Your task to perform on an android device: Open trip.com app,  Search for a flight from Los angeles to Paris departing on 22 July and returning on 28 July with 2 adults traveler in Business class, Select the first search result 
Image 0: 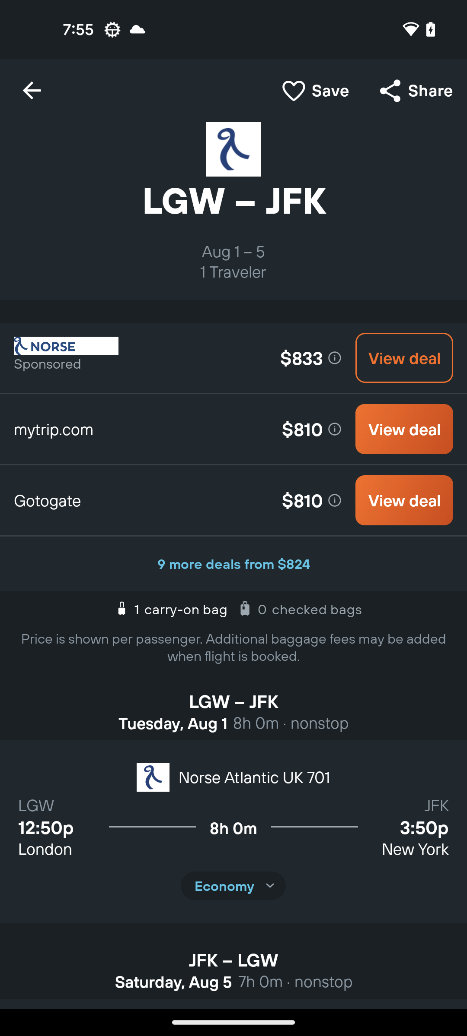
Open trip.com app
Step 0: open app "Trip.com"
Image 1: 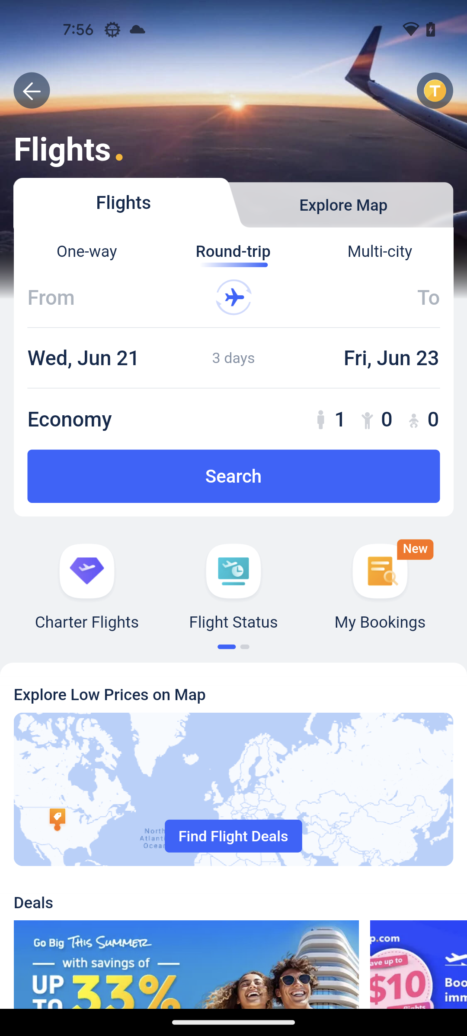
Click on the flight from
Step 1: click (114, 297)
Image 2: 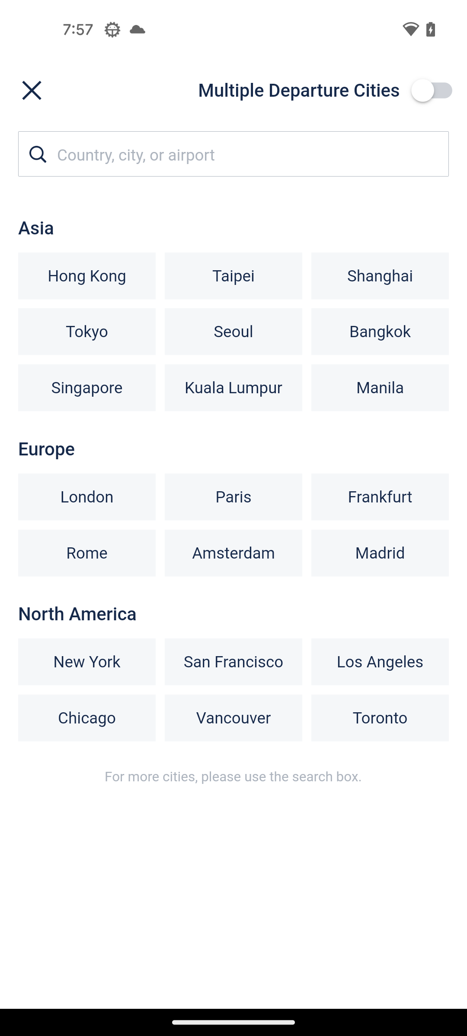
Click on the departure search bar
Step 2: click (245, 154)
Image 3: 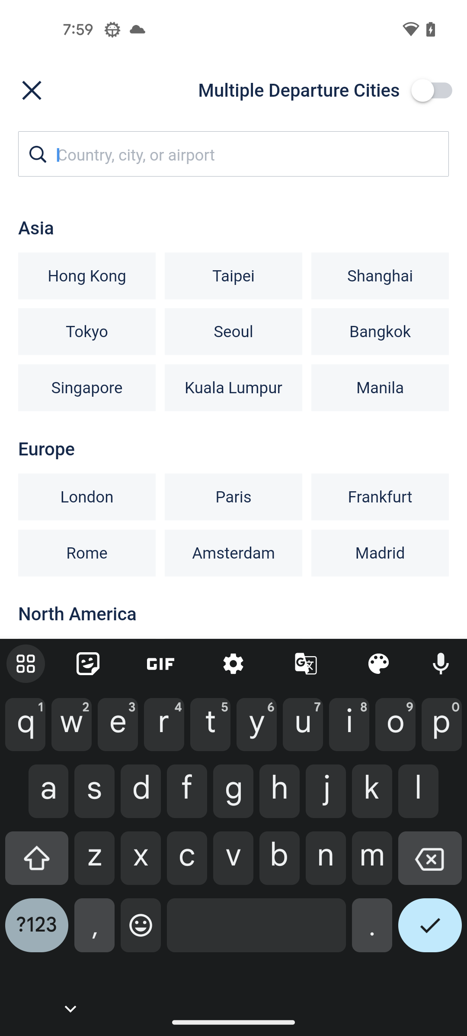
type Los Angeles
Step 3: type "Los Angeles"
Image 4: 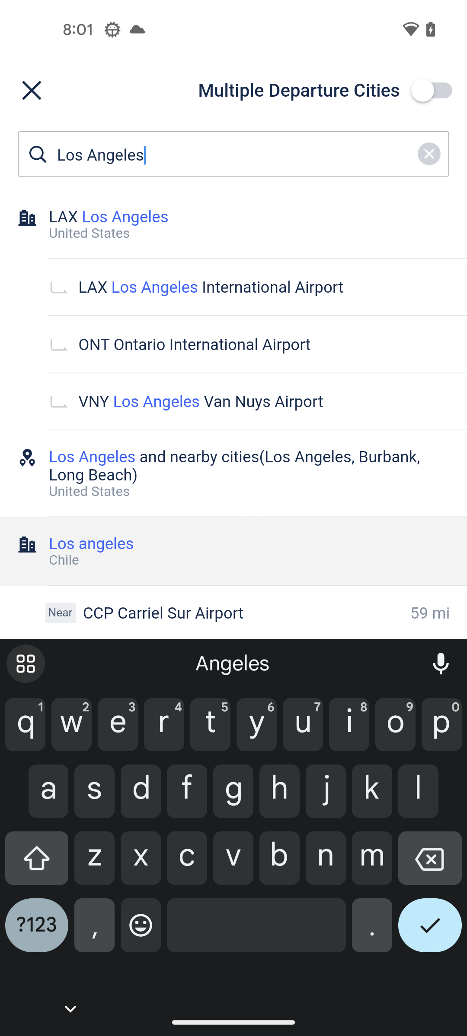
Click on the first search result
Step 4: click (233, 224)
Image 5: 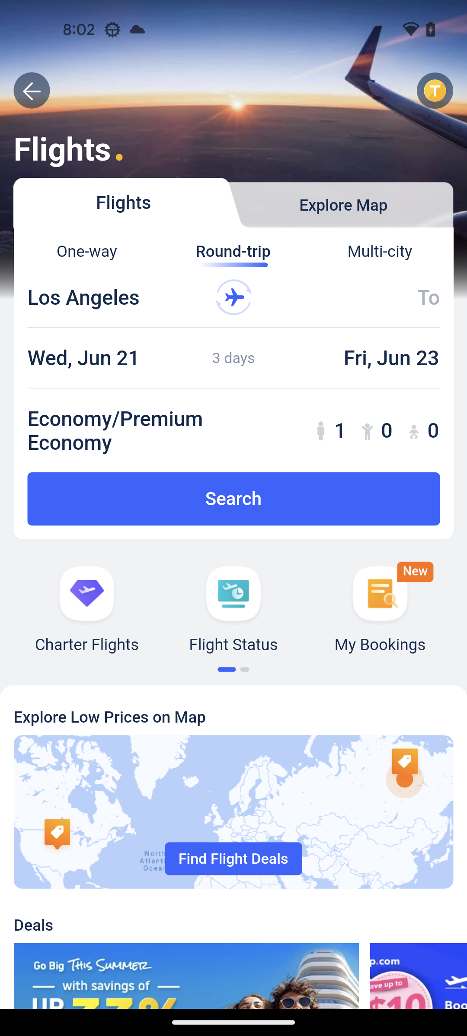
Click on the flight to
Step 5: click (352, 297)
Image 6: 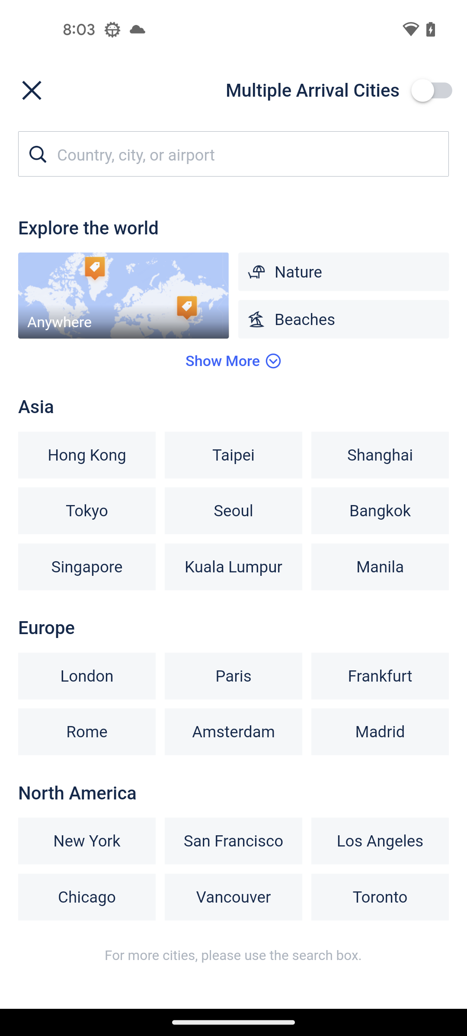
Click on the Arrival search bar
Step 6: click (245, 154)
Image 7: 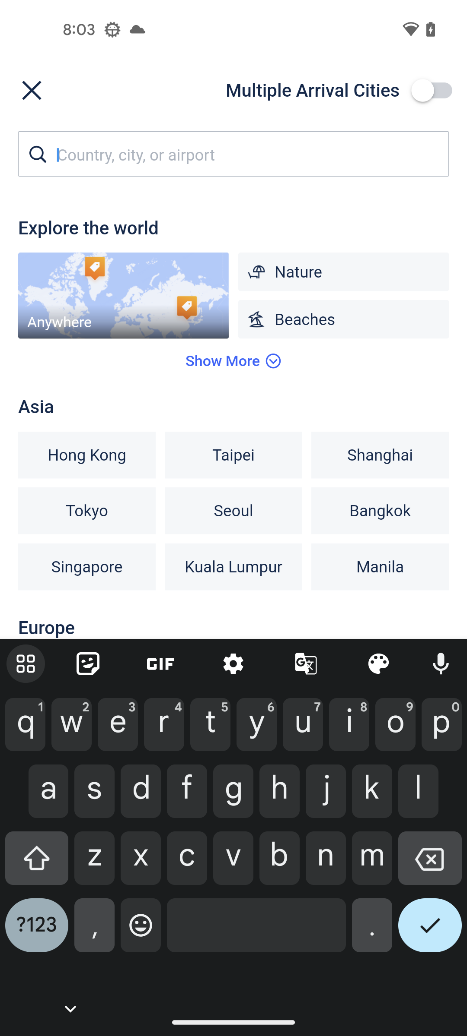
Type Paris
Step 7: type "Paris"
Image 8: 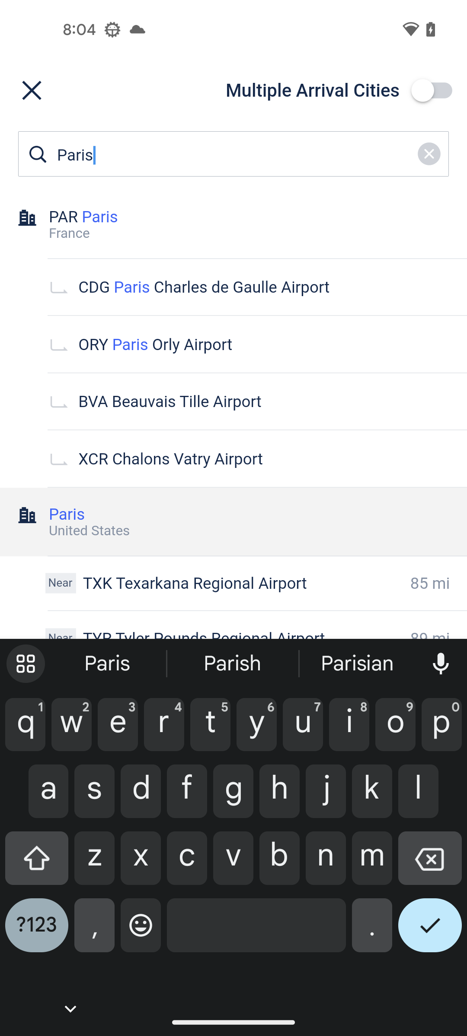
Click on the first search result
Step 8: click (233, 224)
Image 9: 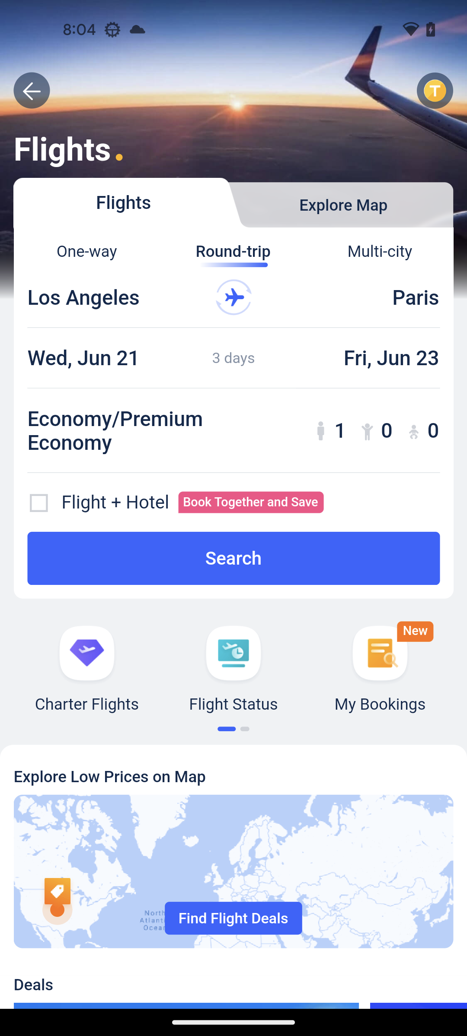
Click on the Departure date
Step 9: click (112, 357)
Image 10: 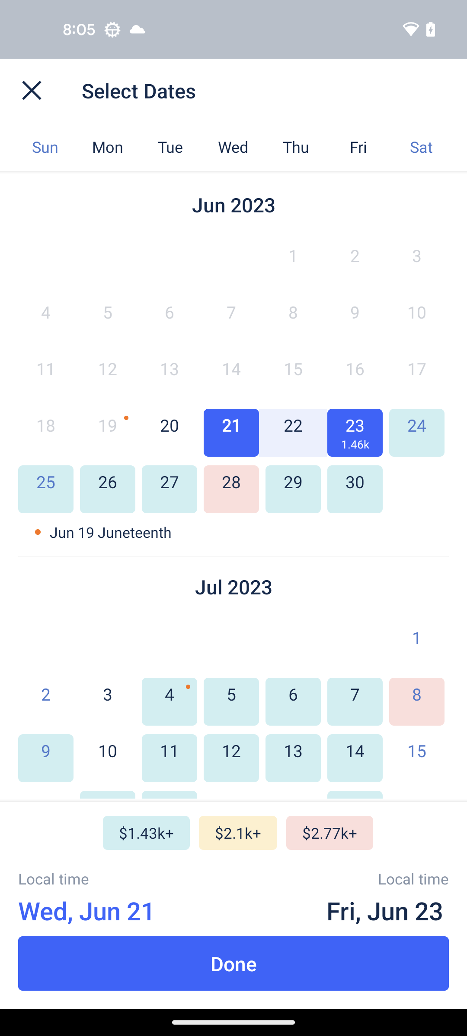
Scroll down to view July month
Step 10: scroll down
Image 11: 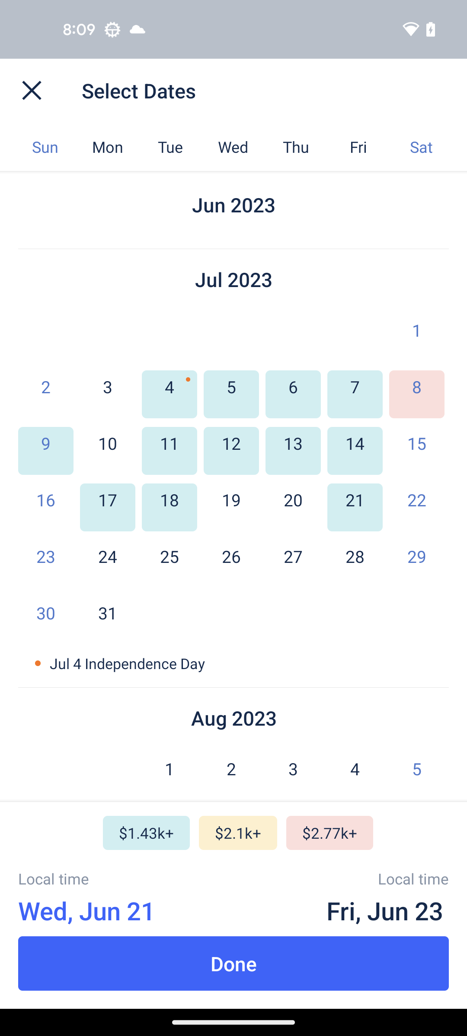
Click on the 22 July
Step 11: click (415, 512)
Image 12: 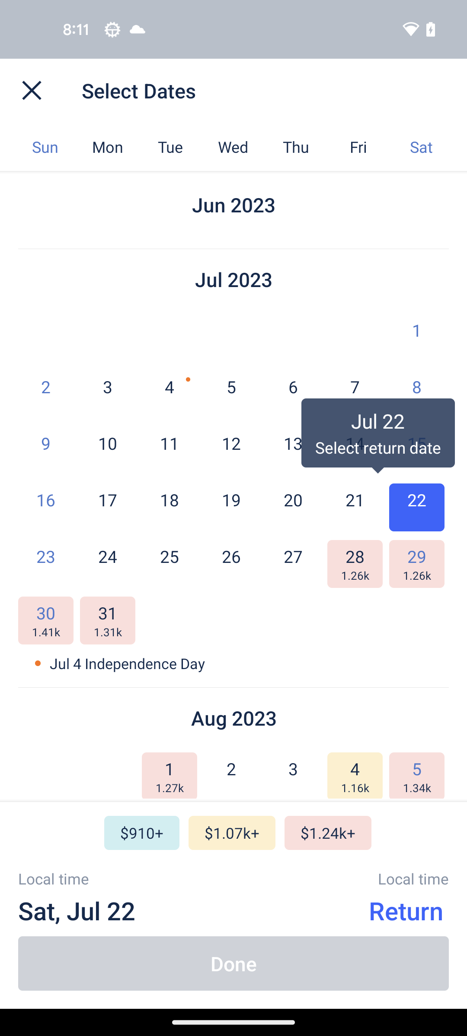
Click on the 28 July for arrival date
Step 12: click (356, 567)
Image 13: 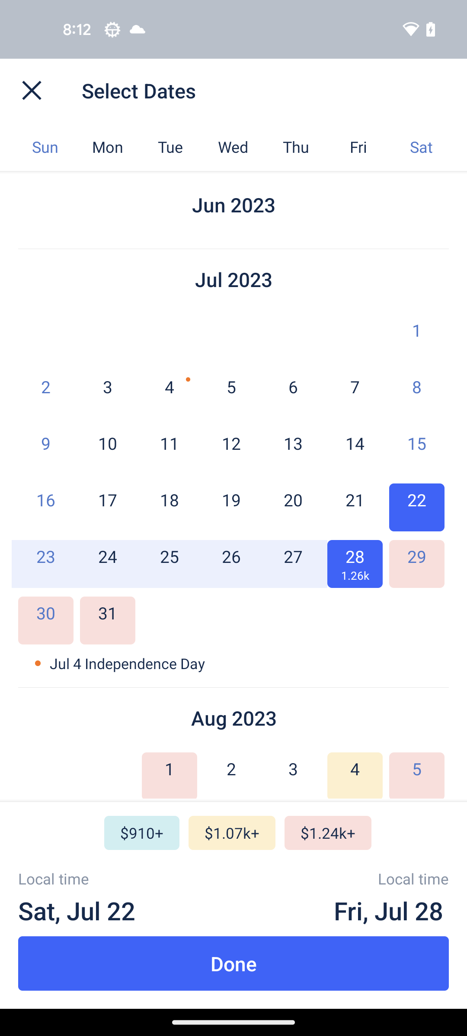
Click on the Done at the bottom
Step 13: click (233, 963)
Image 14: 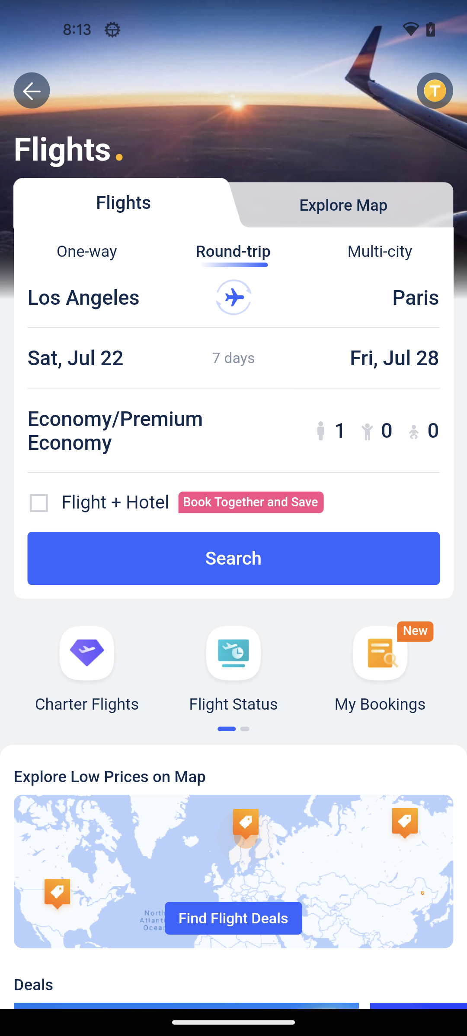
Click on the Class section
Step 14: click (154, 421)
Image 15: 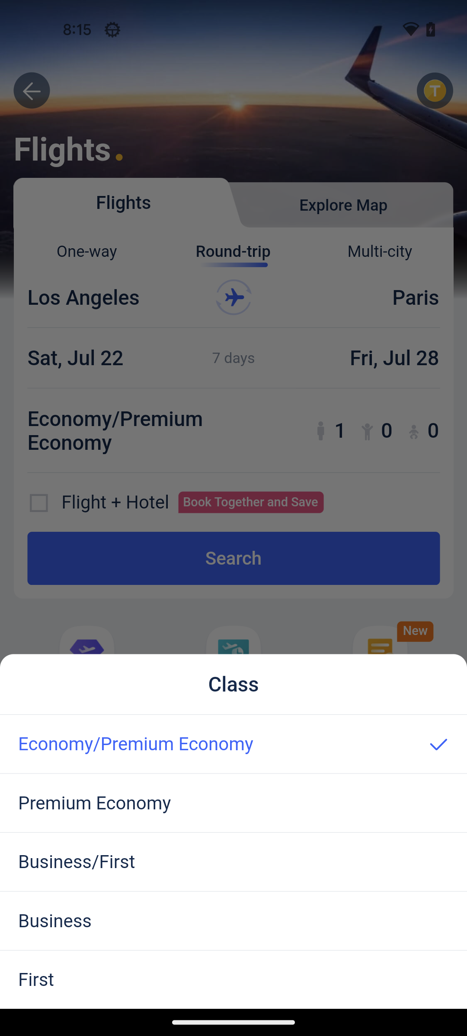
Click on the Business class
Step 15: click (233, 921)
Image 16: 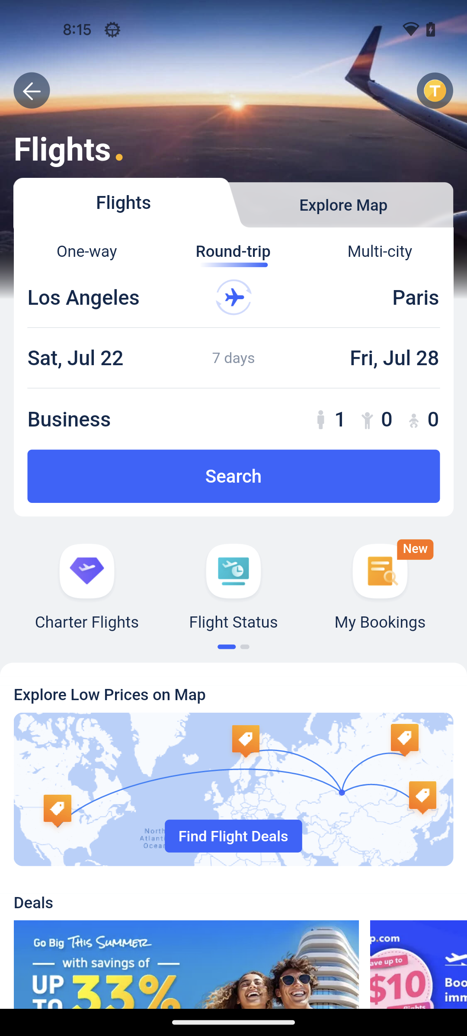
Click on the Passengers section
Step 16: click (374, 410)
Image 17: 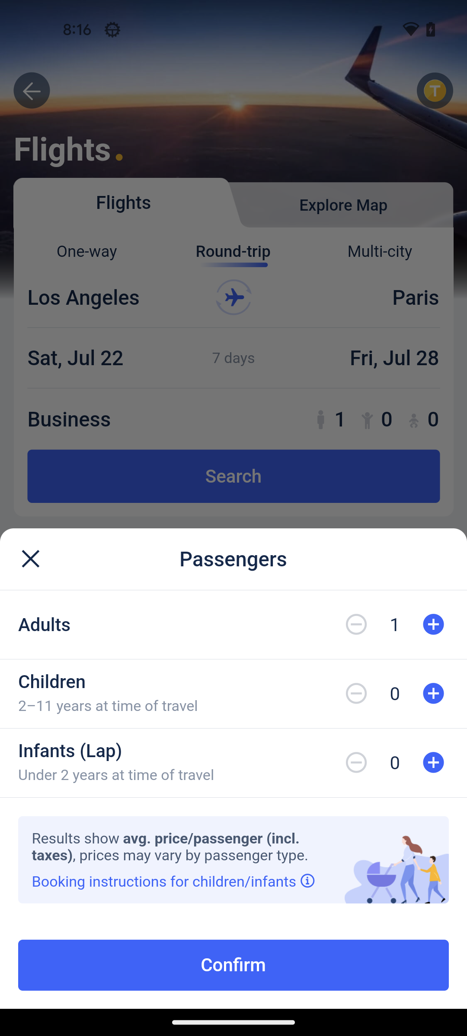
Click on the Plus icon in front of the Adults section
Step 17: click (433, 625)
Image 18: 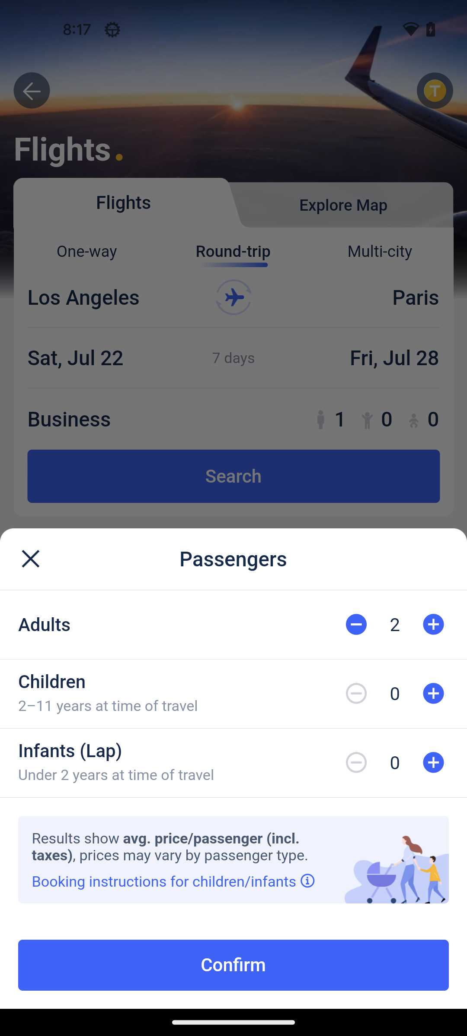
Click on Confirm
Step 18: click (233, 965)
Image 19: 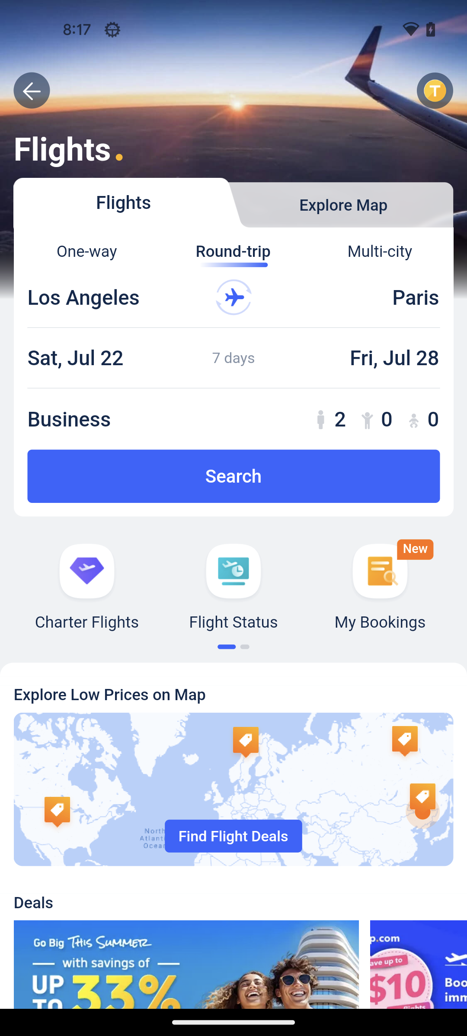
Click on the Search button
Step 19: click (233, 476)
Image 20: 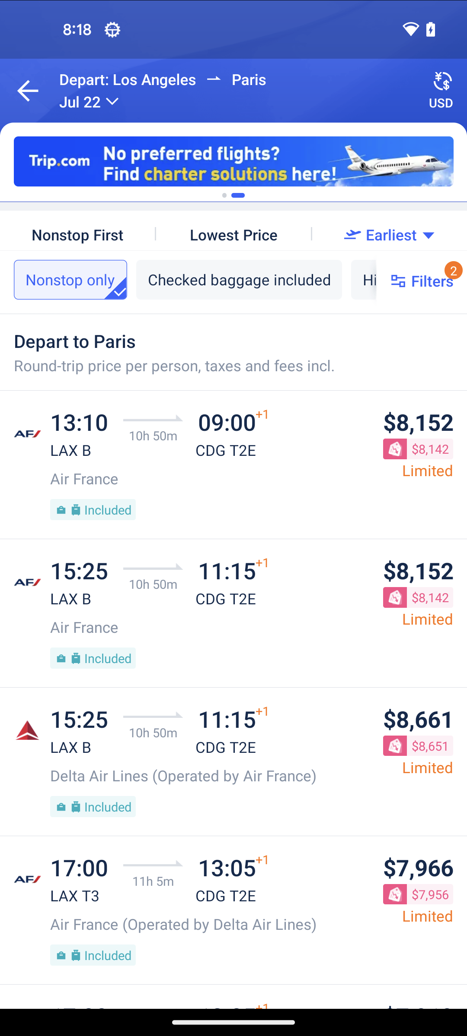
Click on the first search result
Step 20: click (233, 464)
Image 21: 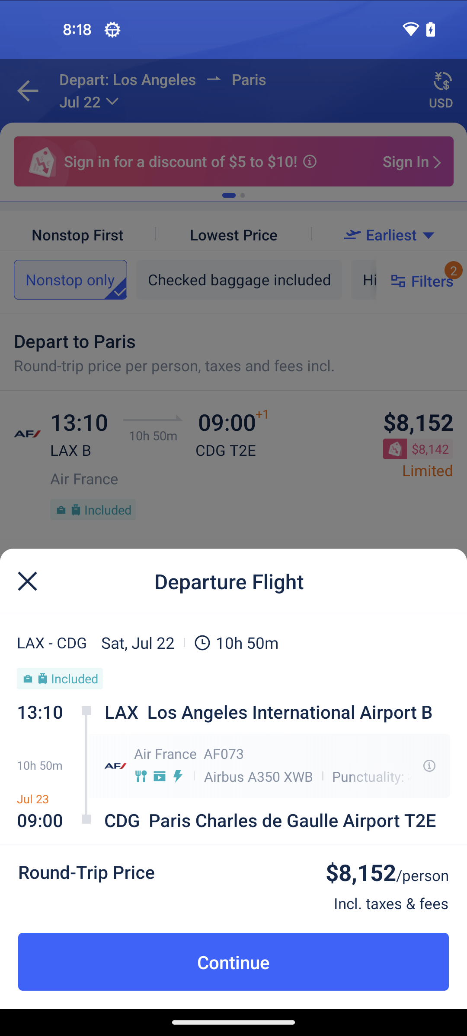
Click on the Continue button
Step 21: click (233, 962)
Image 22: 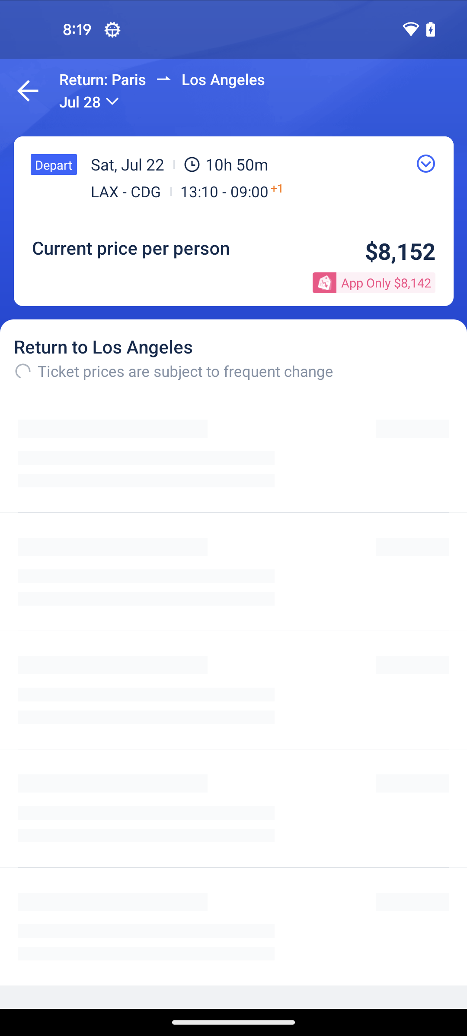
Click on the Continue button
Step 22: wait